Your task to perform on an android device: I would like to save the presentation.
Image 0: 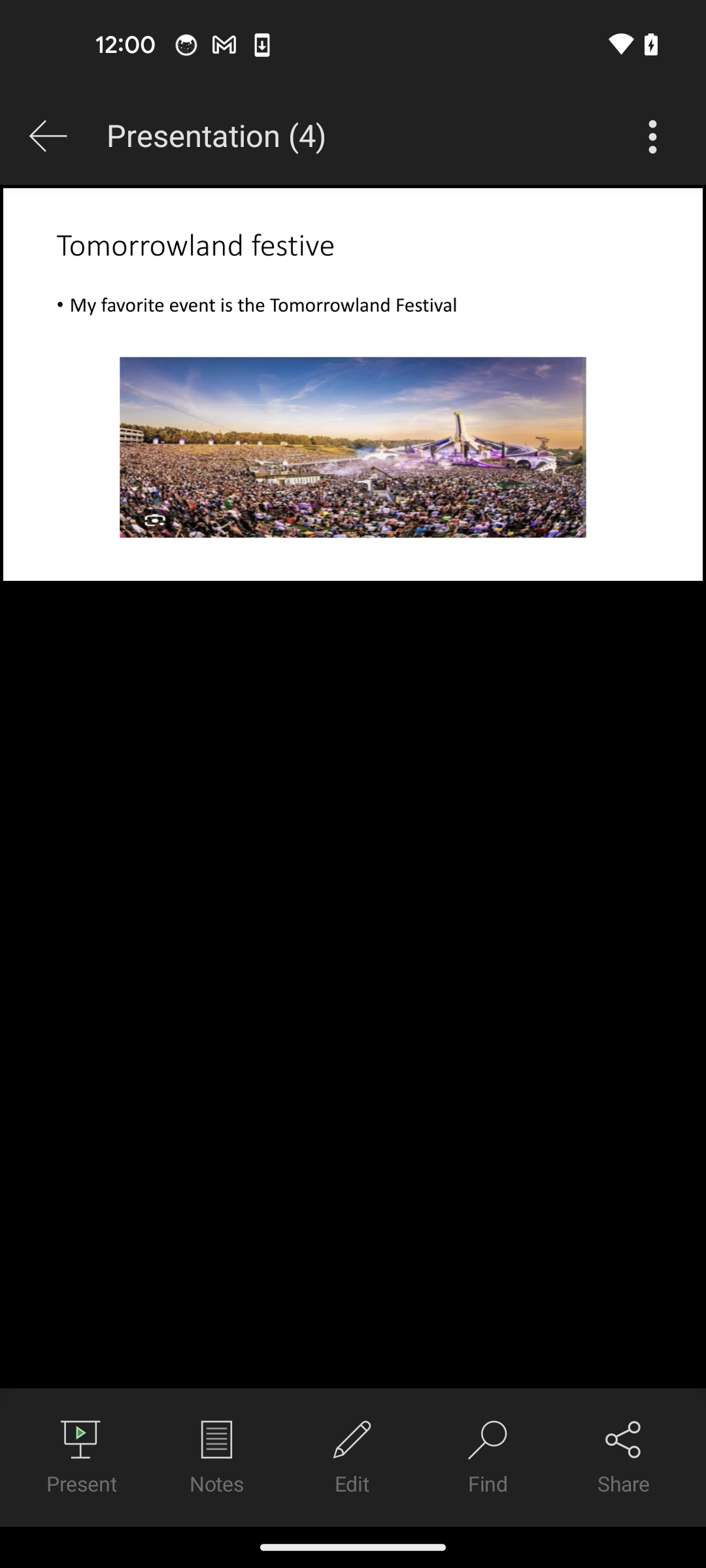
Tap on the three dots menu icon
Step 0: click (652, 137)
Image 1: 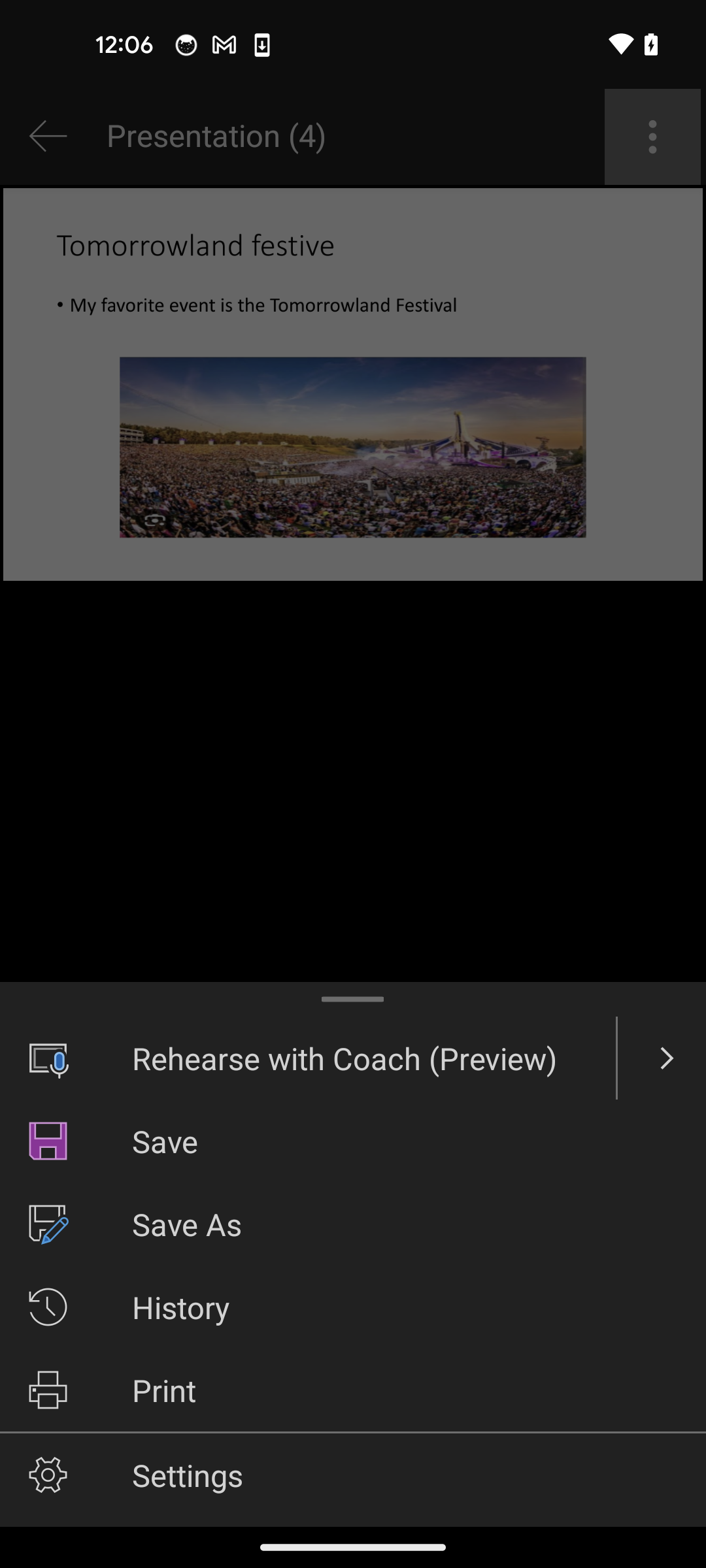
Select the save option
Step 1: click (353, 1141)